Your task to perform on an android device: Create an event in the Calendar app called Engineering Day on Saturday, June 10, 2023, at 9:00 p.m. on Google Meet with the description Engineering is My Profession
Image 0: 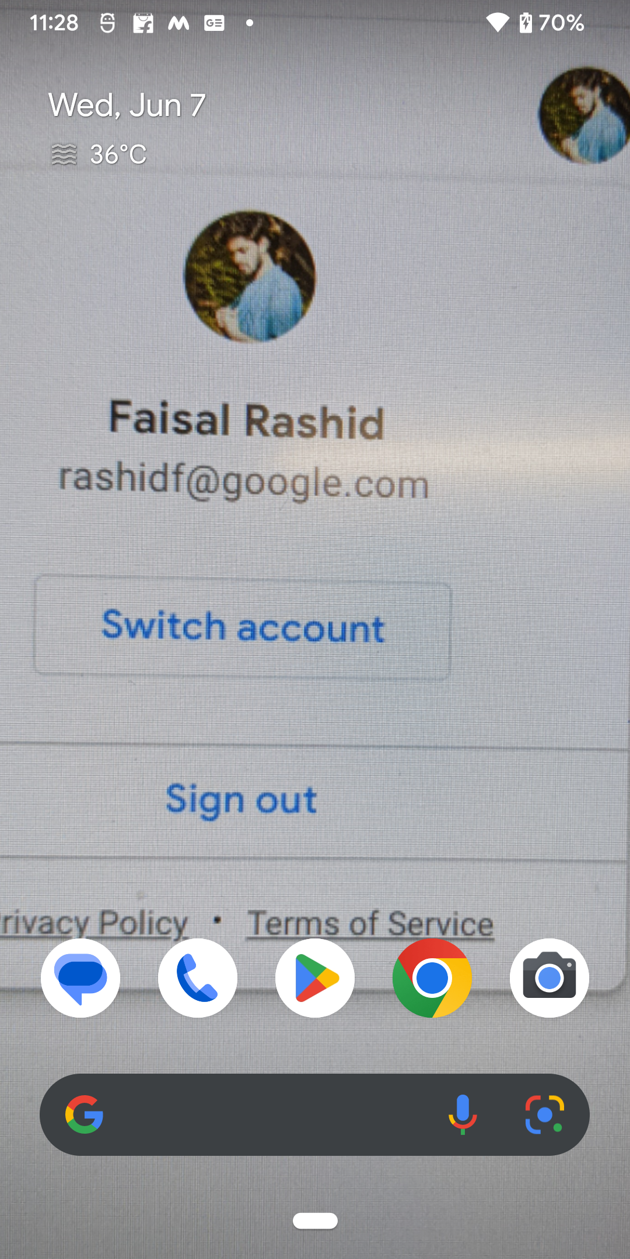
Open Calendar App
Step 0: open app "Calendar"
Image 1: 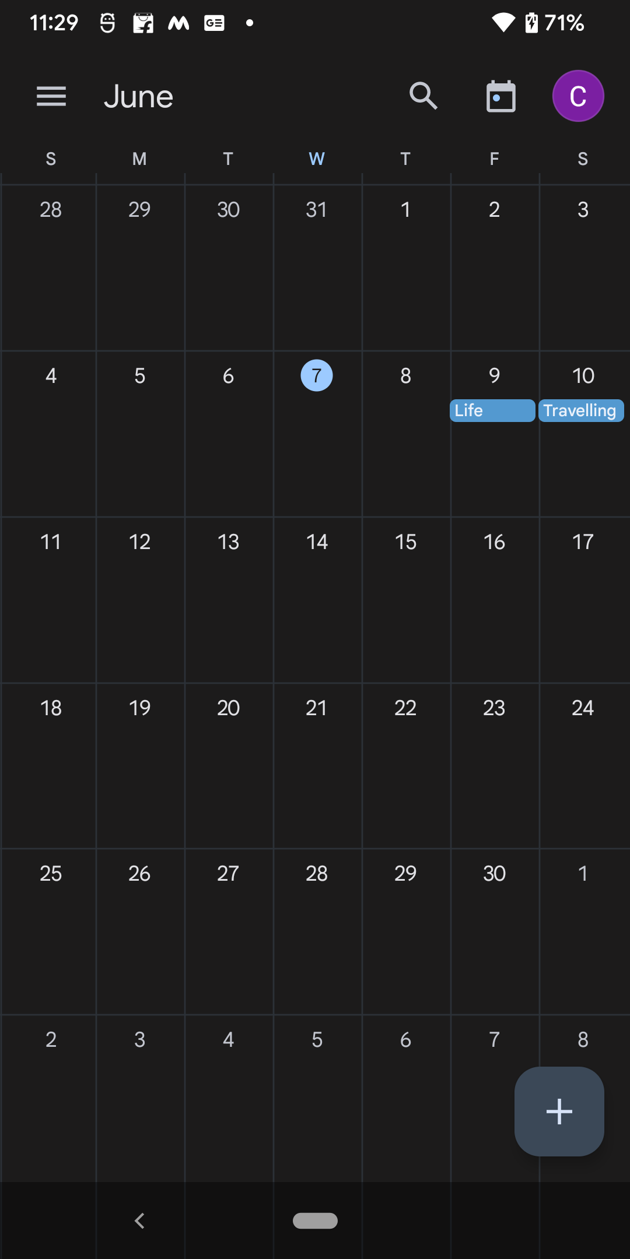
Click on the + button at the bottom right corner of the screen
Step 1: click (559, 1112)
Image 2: 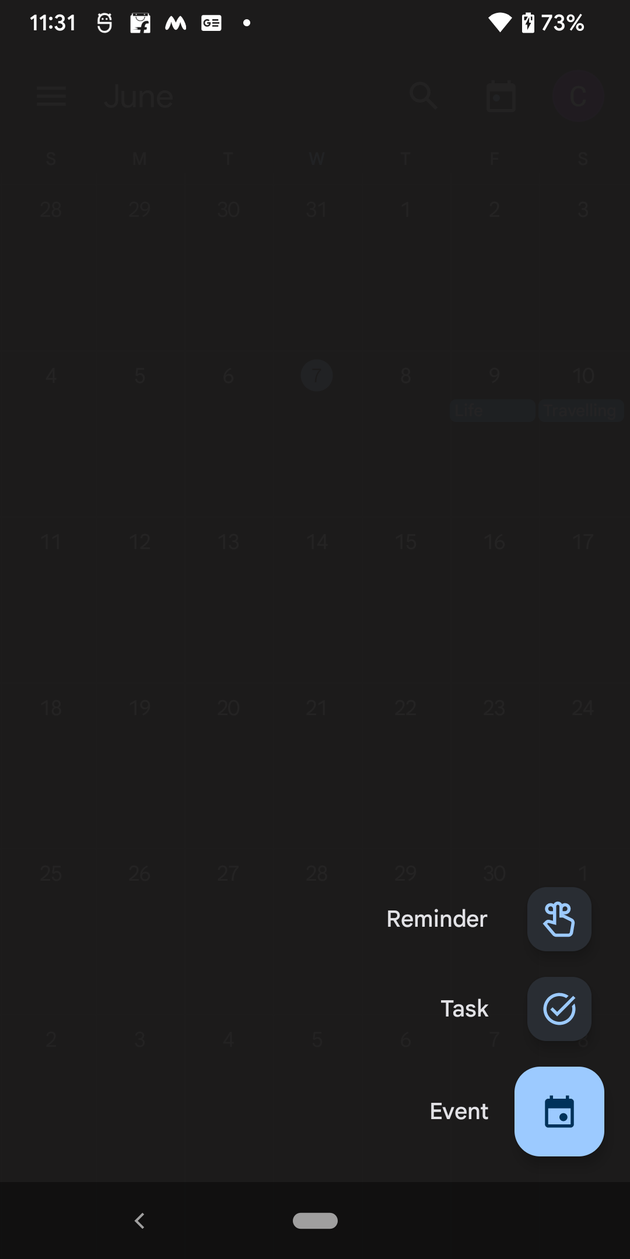
Click on the Event option
Step 2: click (459, 1111)
Image 3: 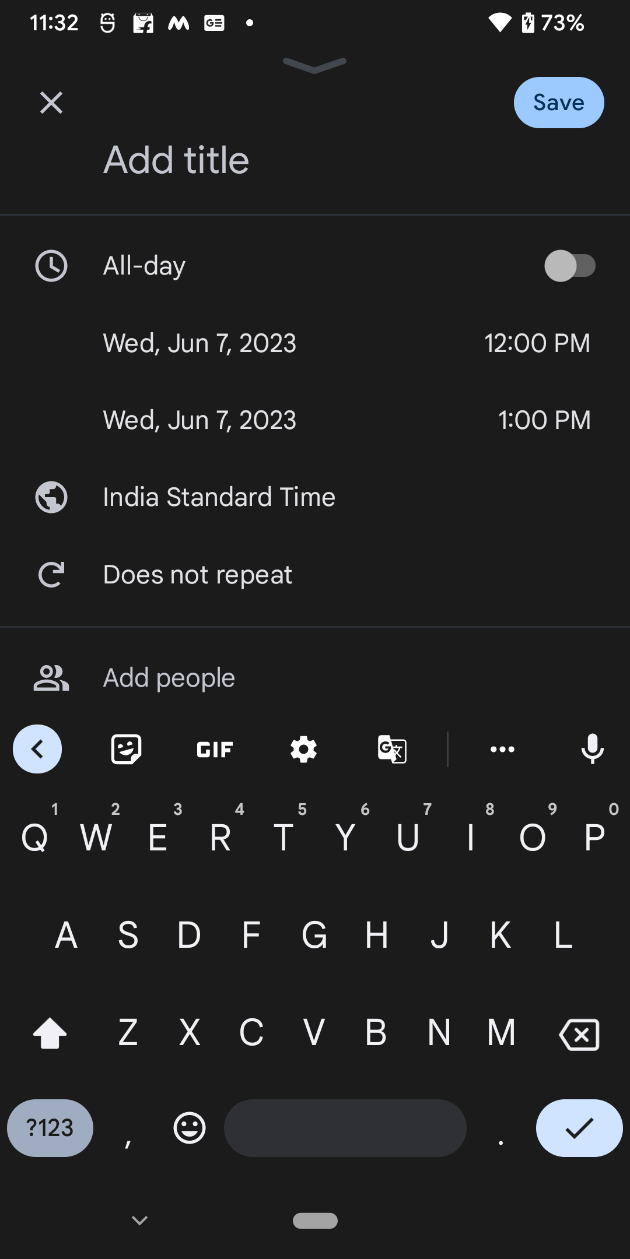
Add the event title as Engineering Day
Step 3: type "Engineering Day"
Image 4: 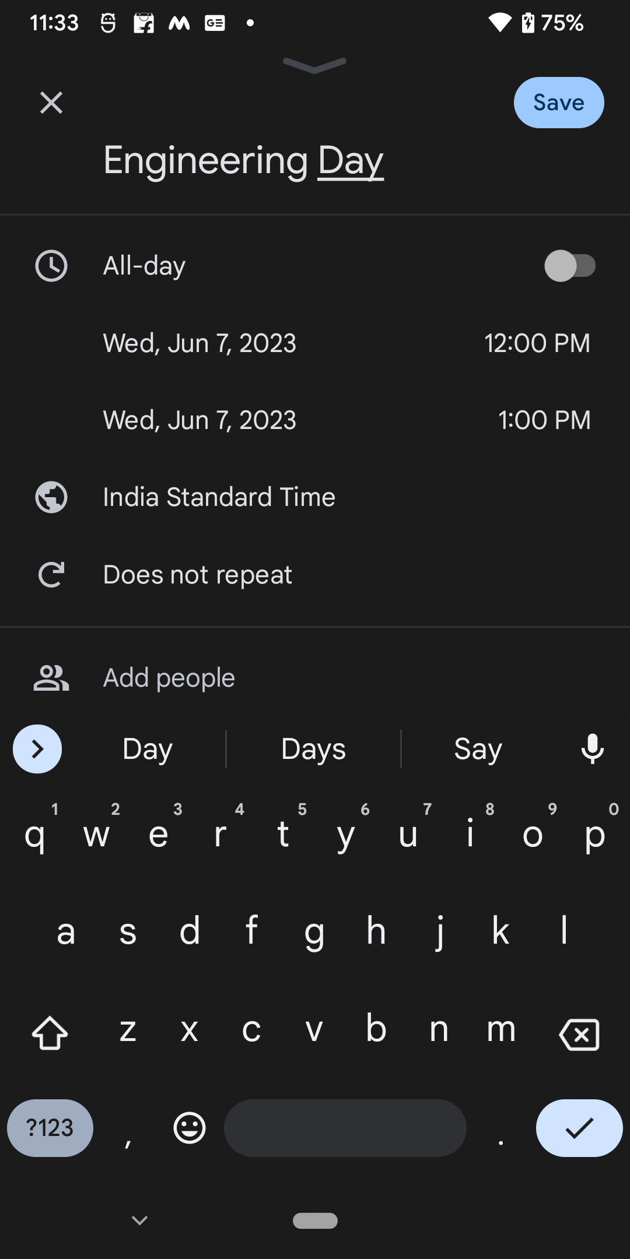
Click on the Tick button at the bottom right corner of the screen
Step 4: click (579, 1135)
Image 5: 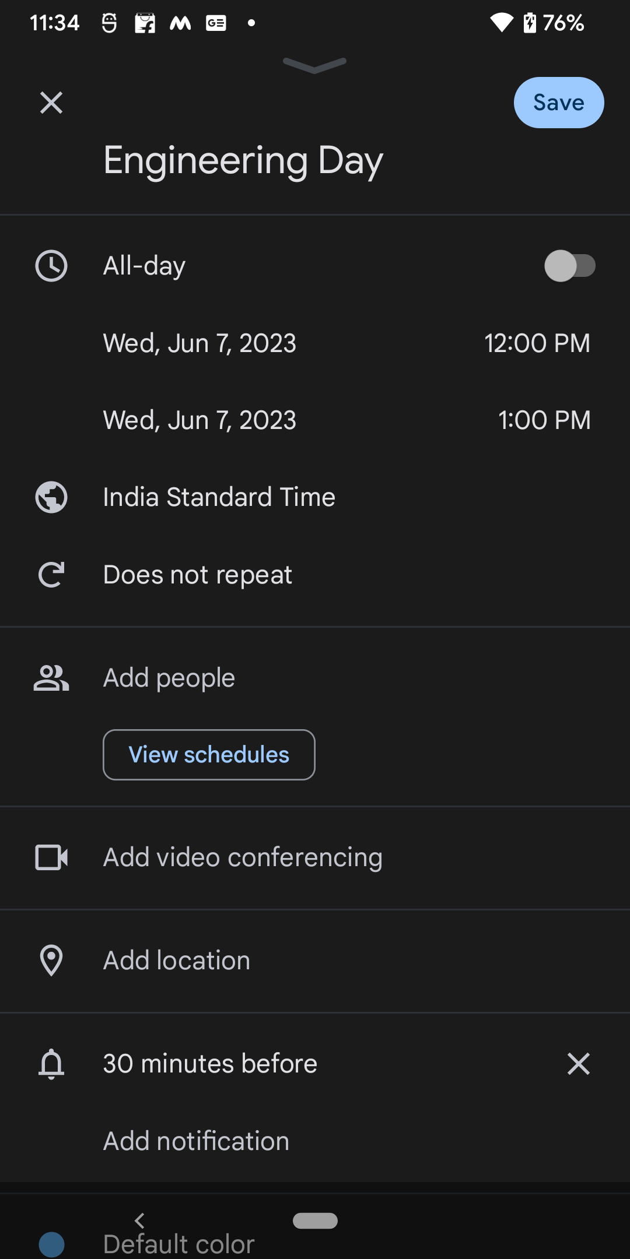
Click on the Date Section
Step 5: click (293, 343)
Image 6: 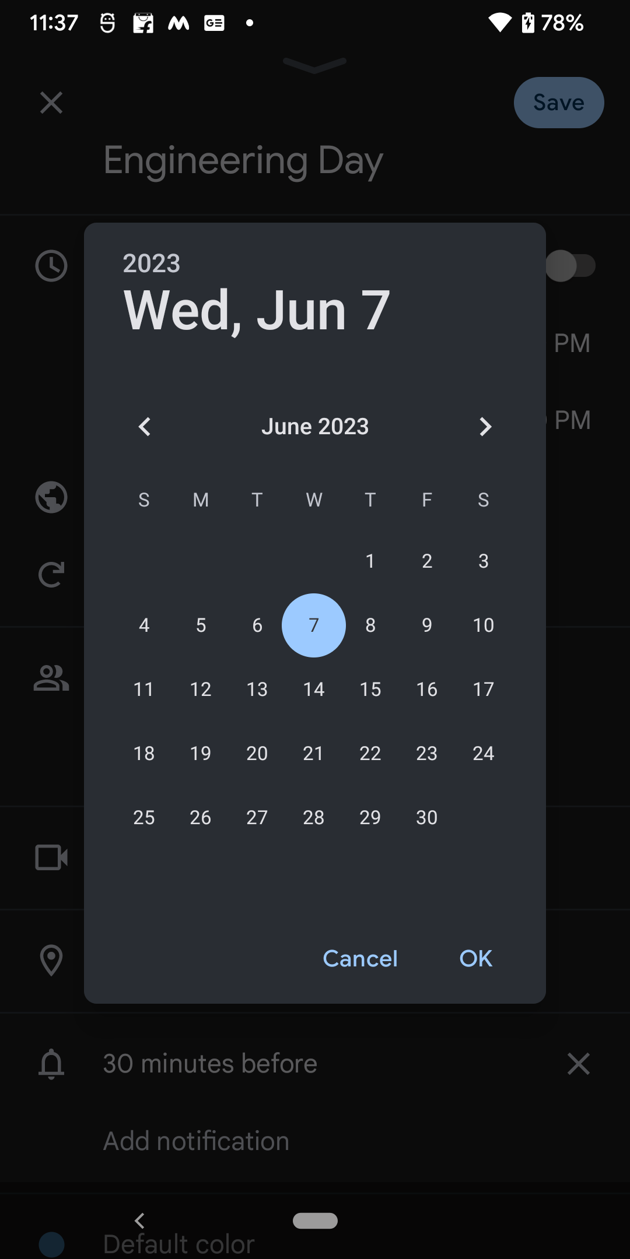
Set the date June 10
Step 6: click (484, 625)
Image 7: 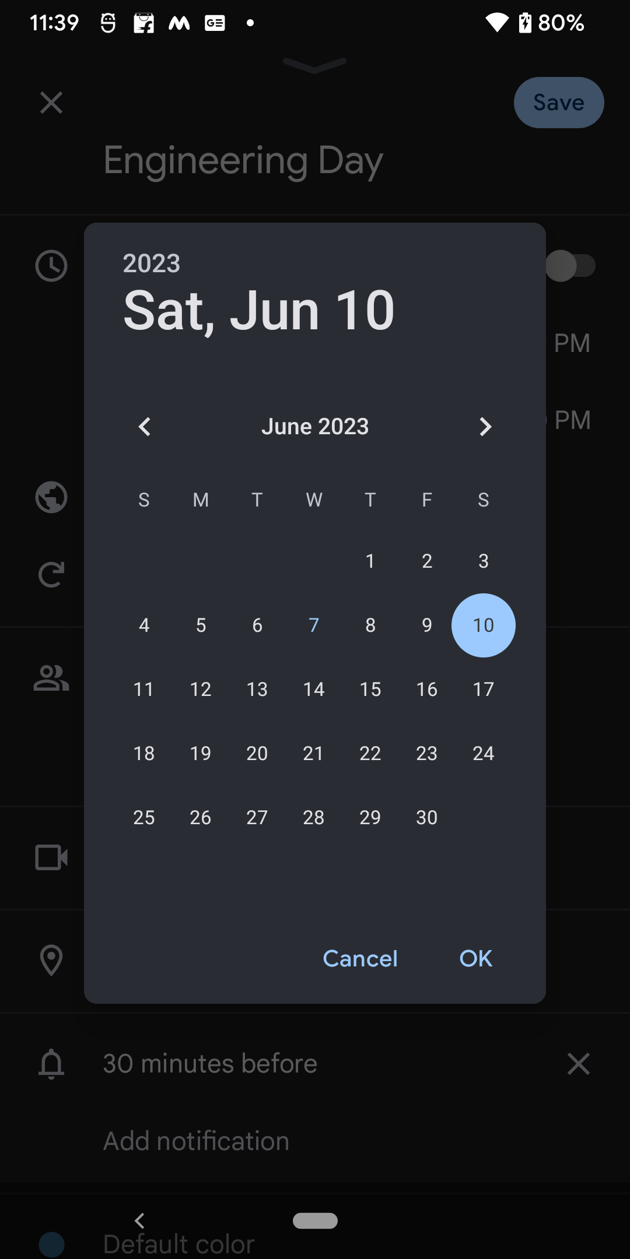
Click on the OK button
Step 7: click (475, 959)
Image 8: 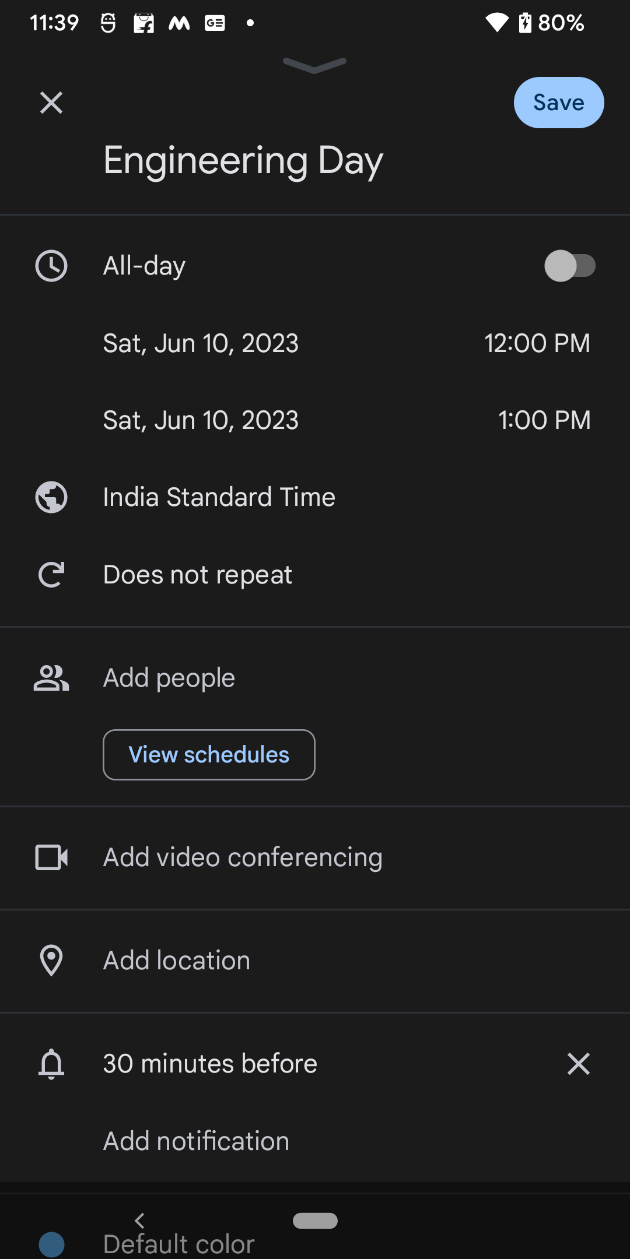
Click on the Start time 
Step 8: click (538, 343)
Image 9: 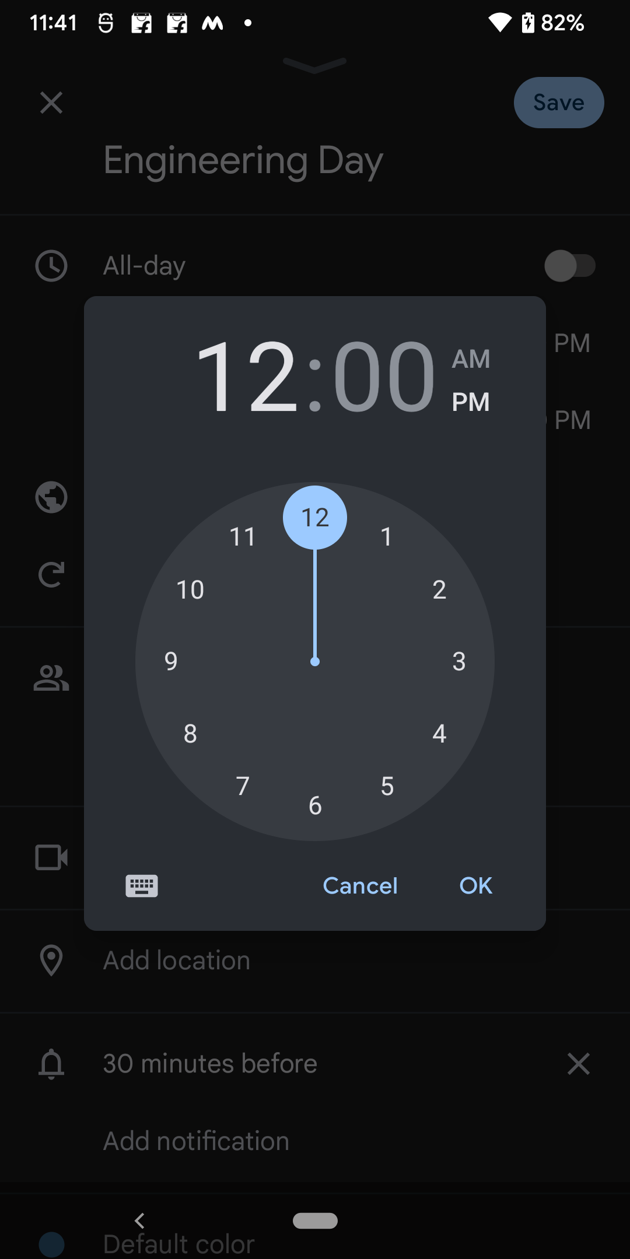
Set the time 9:00 PM
Step 9: click (167, 671)
Image 11: 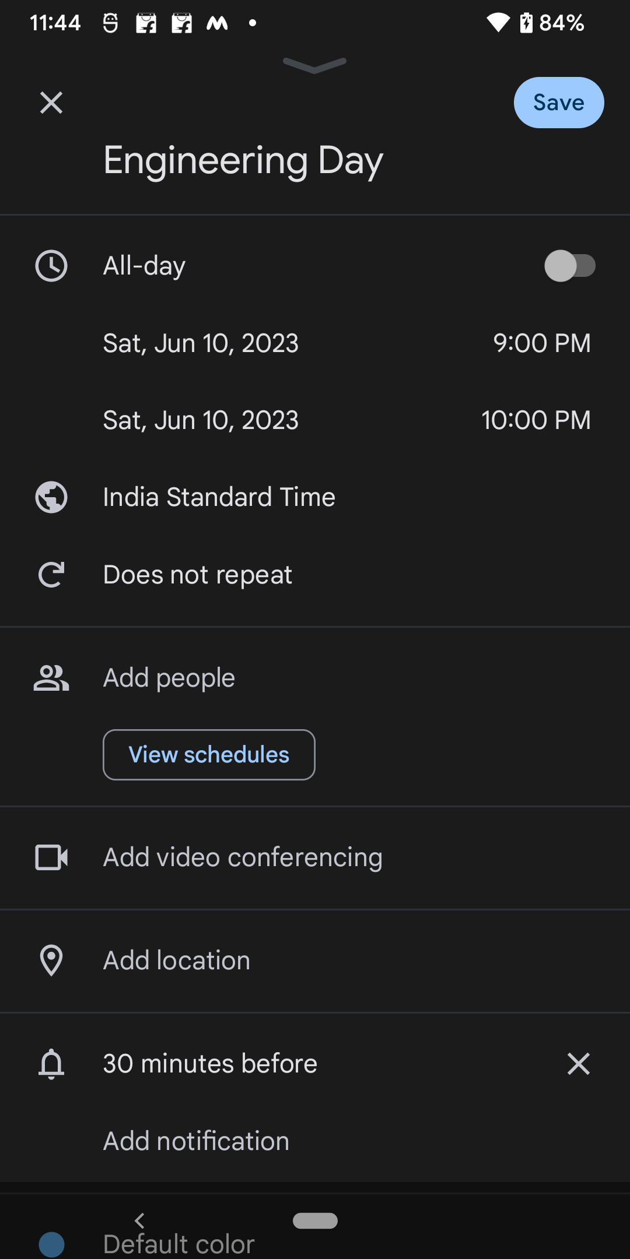
Click on Add video conferencing to add Google Meet
Step 11: click (347, 857)
Image 12: 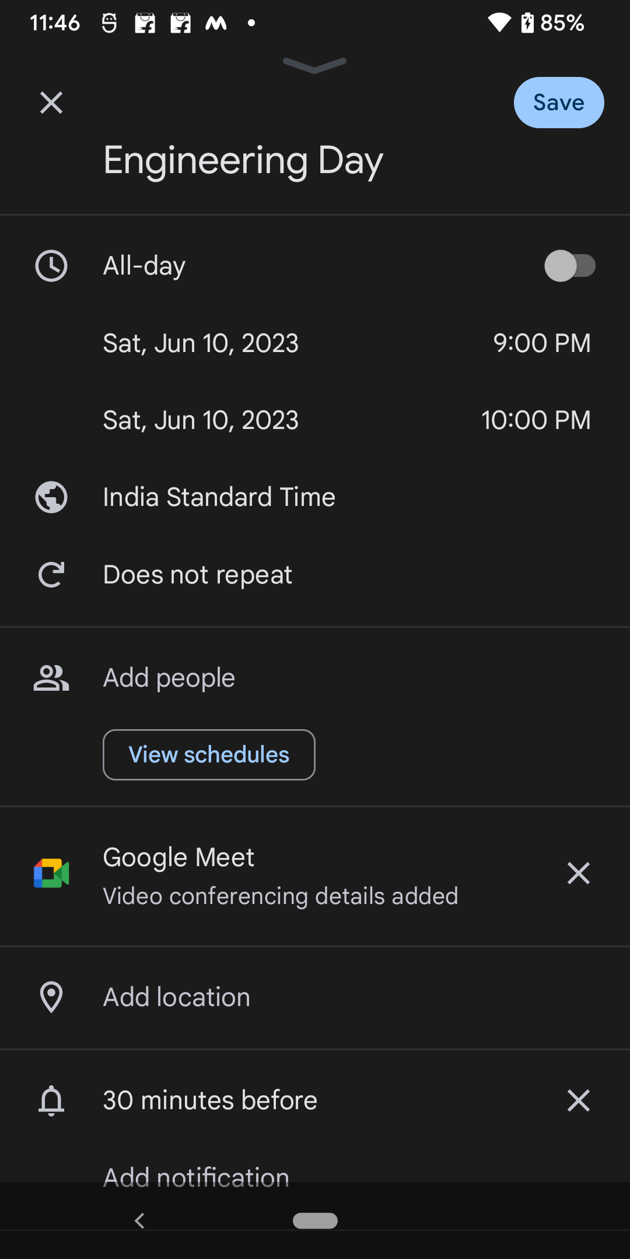
Scroll down to see Description Option
Step 12: scroll down
Image 13: 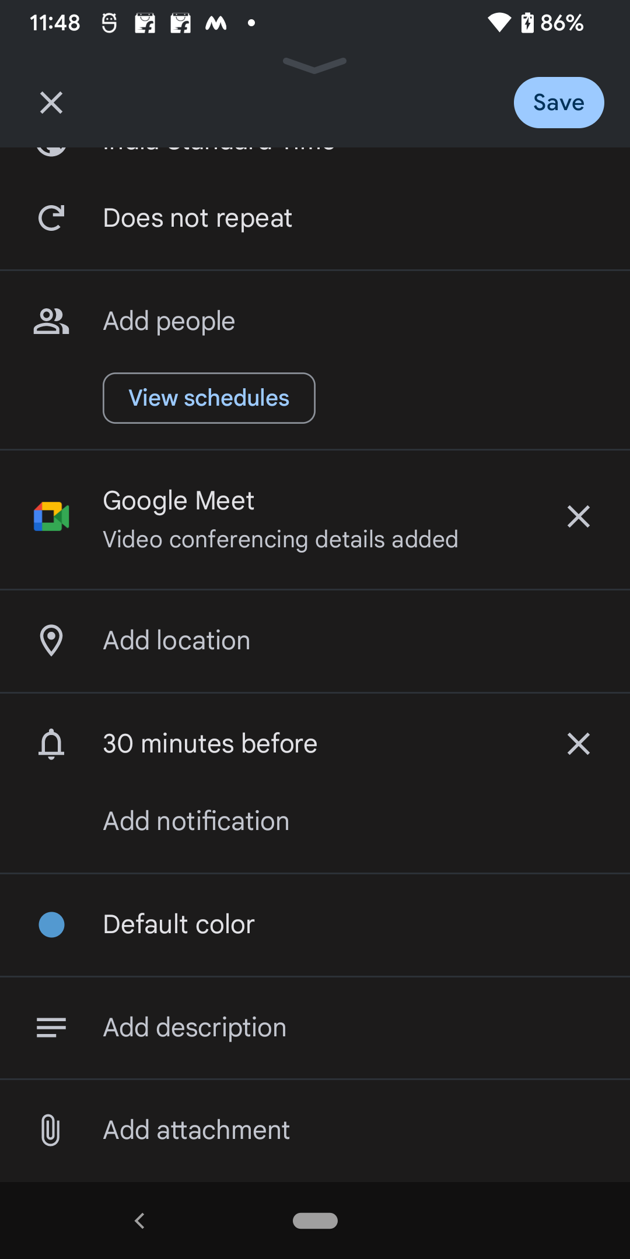
Click on Add description 
Step 13: click (356, 1028)
Image 14: 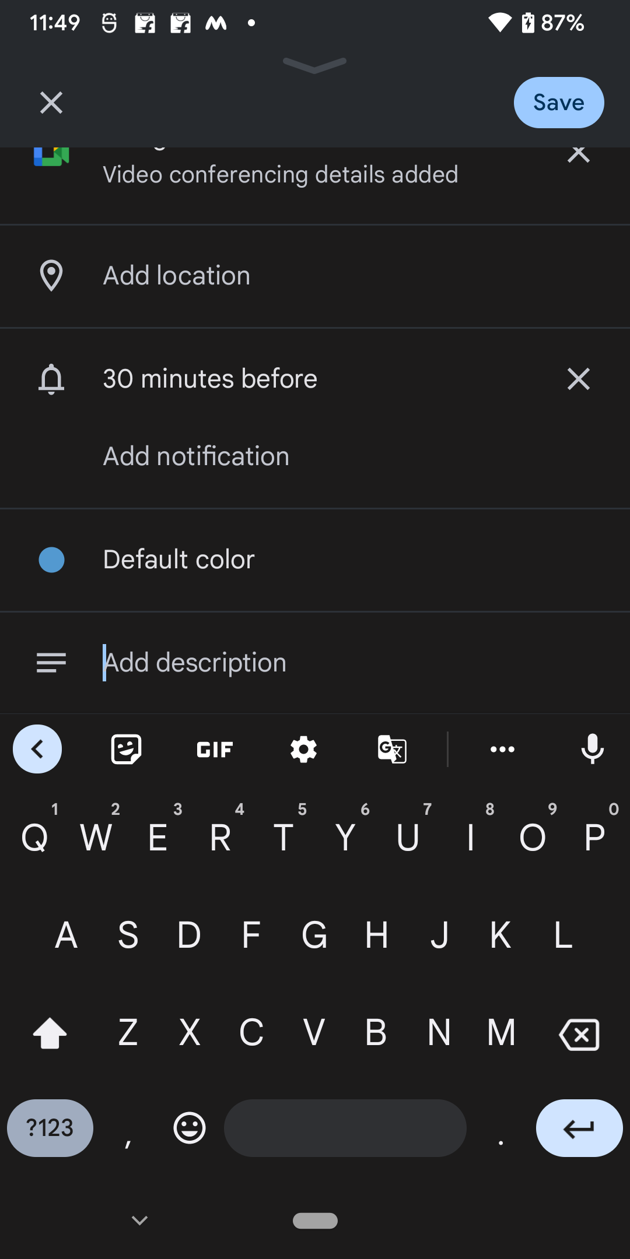
Add description Engineering is My Profession
Step 14: type "Engineering is My Profession"